Your task to perform on an android device: I want to read the review to see what people are saying about the Whirlpool 240 L frost-free triple-door products in Flipkart app
Image 0: 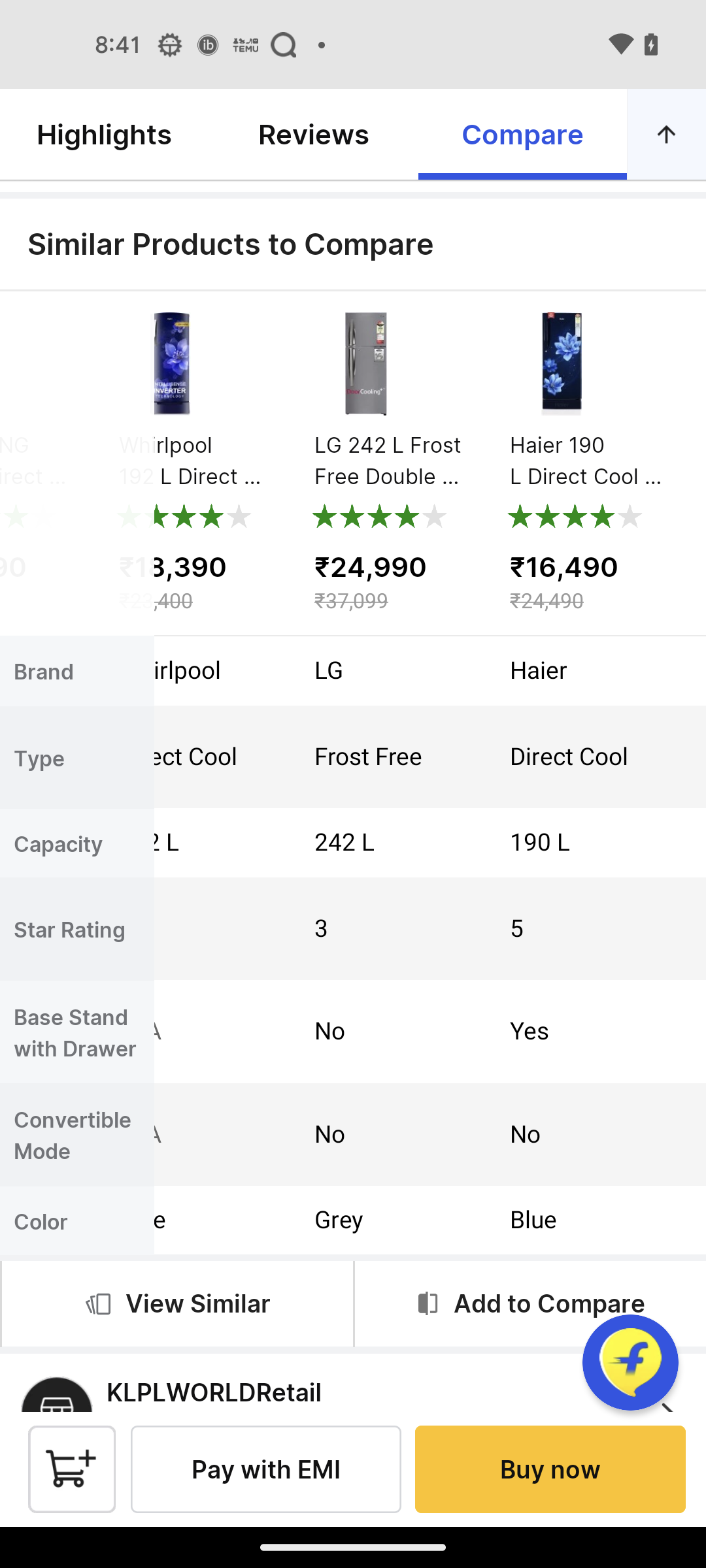
Click on the Reviews option
Step 0: click (313, 134)
Image 1: 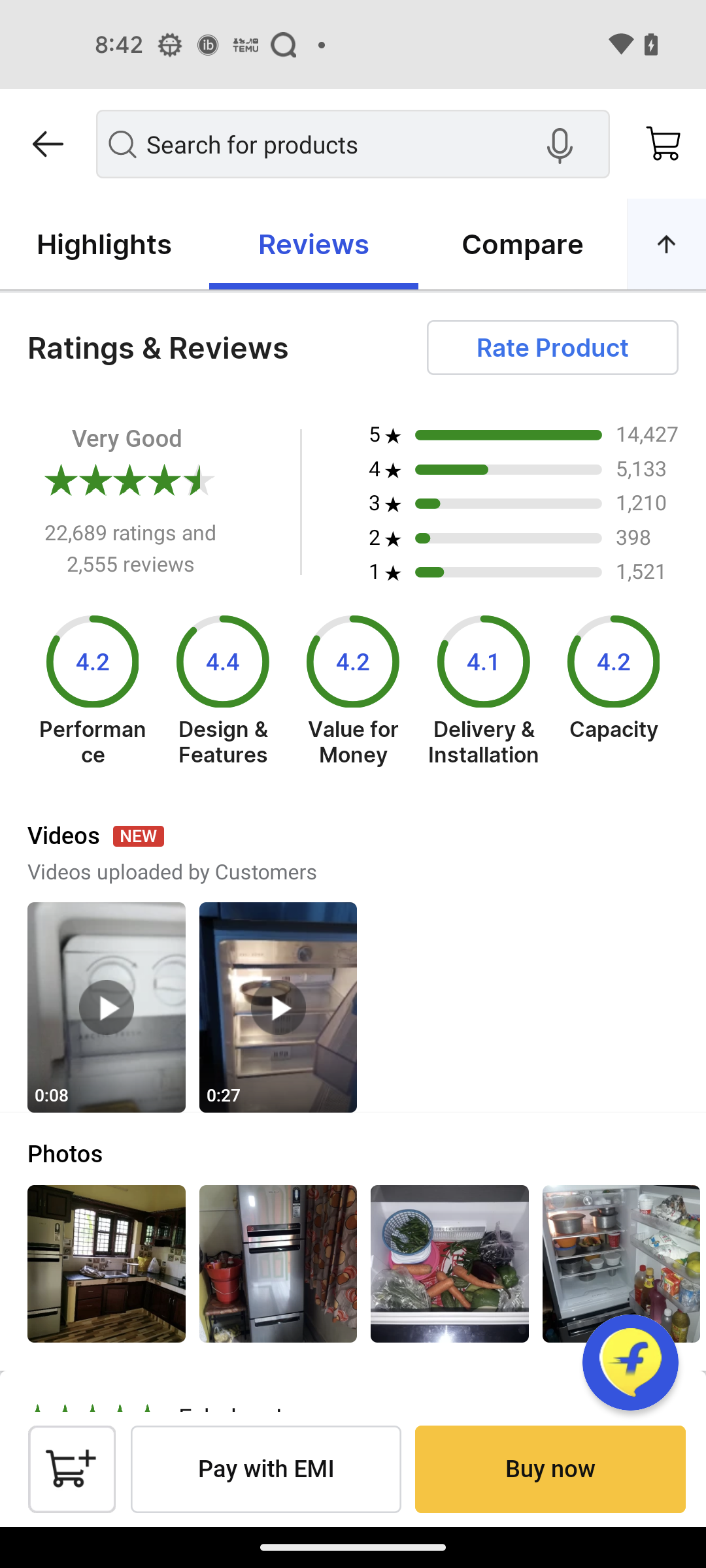
Swipe up to view all reviews
Step 1: scroll down
Image 2: 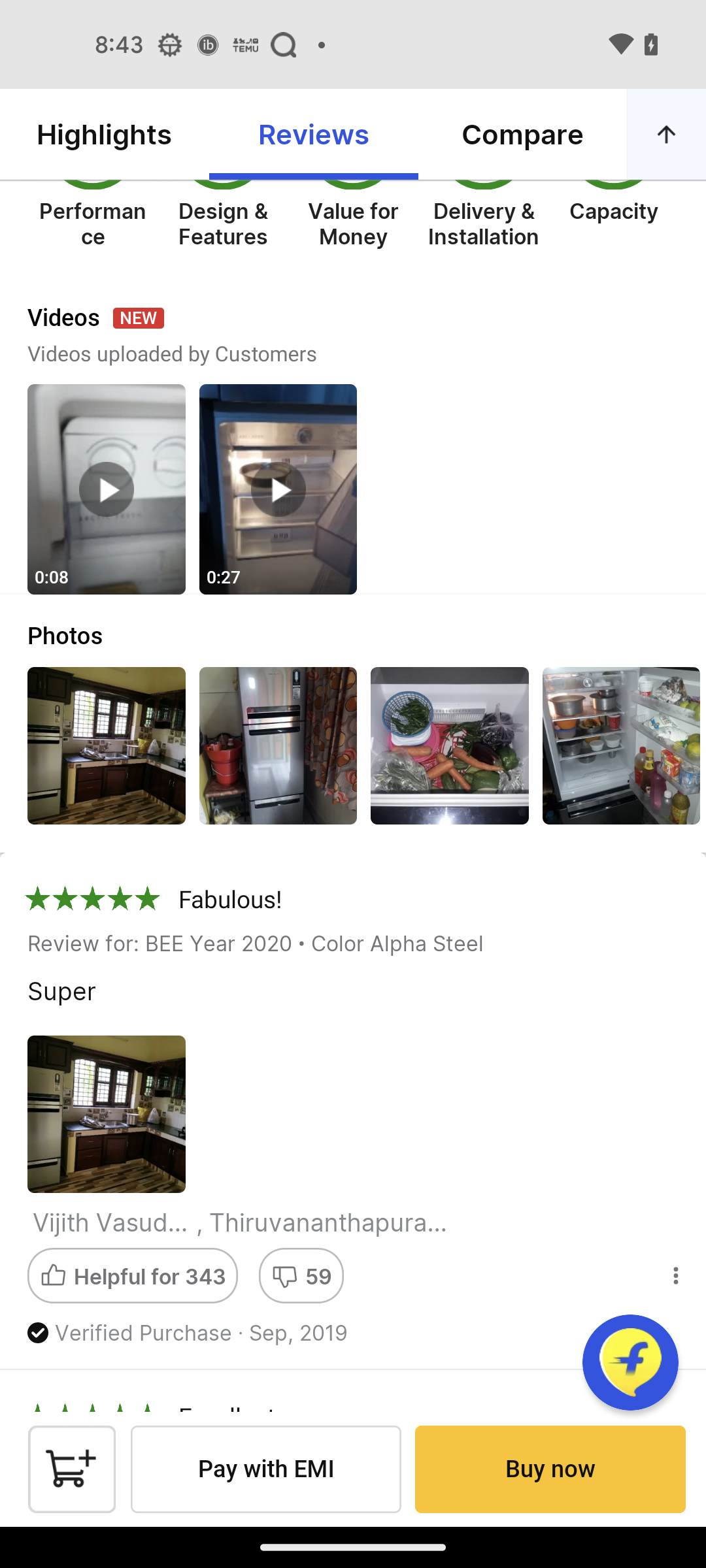
Swipe up to view all reviews
Step 2: scroll down
Image 3: 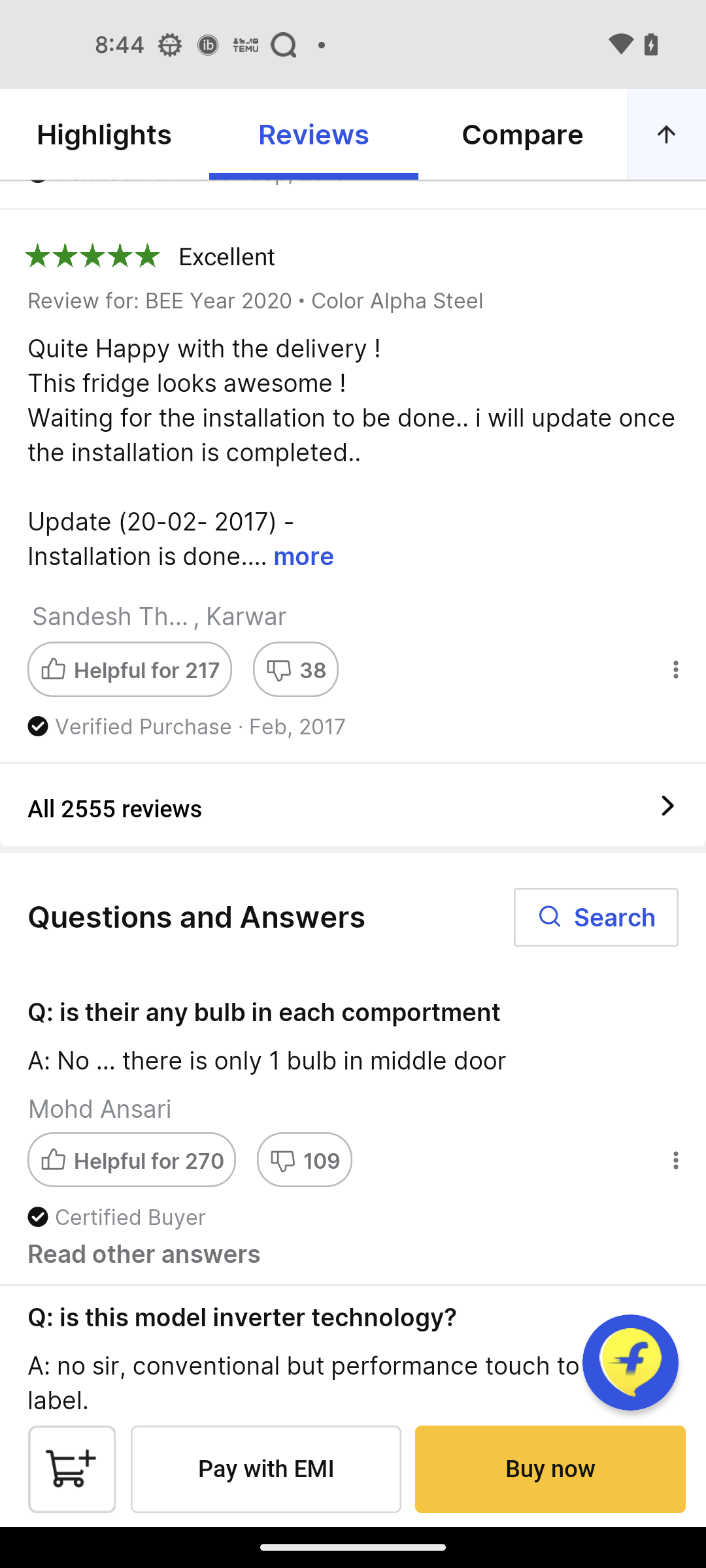
Click on the All 2555 reviews
Step 3: click (128, 809)